Your task to perform on an android device: Delete the reminder Family Function in the reminder app
Image 1: 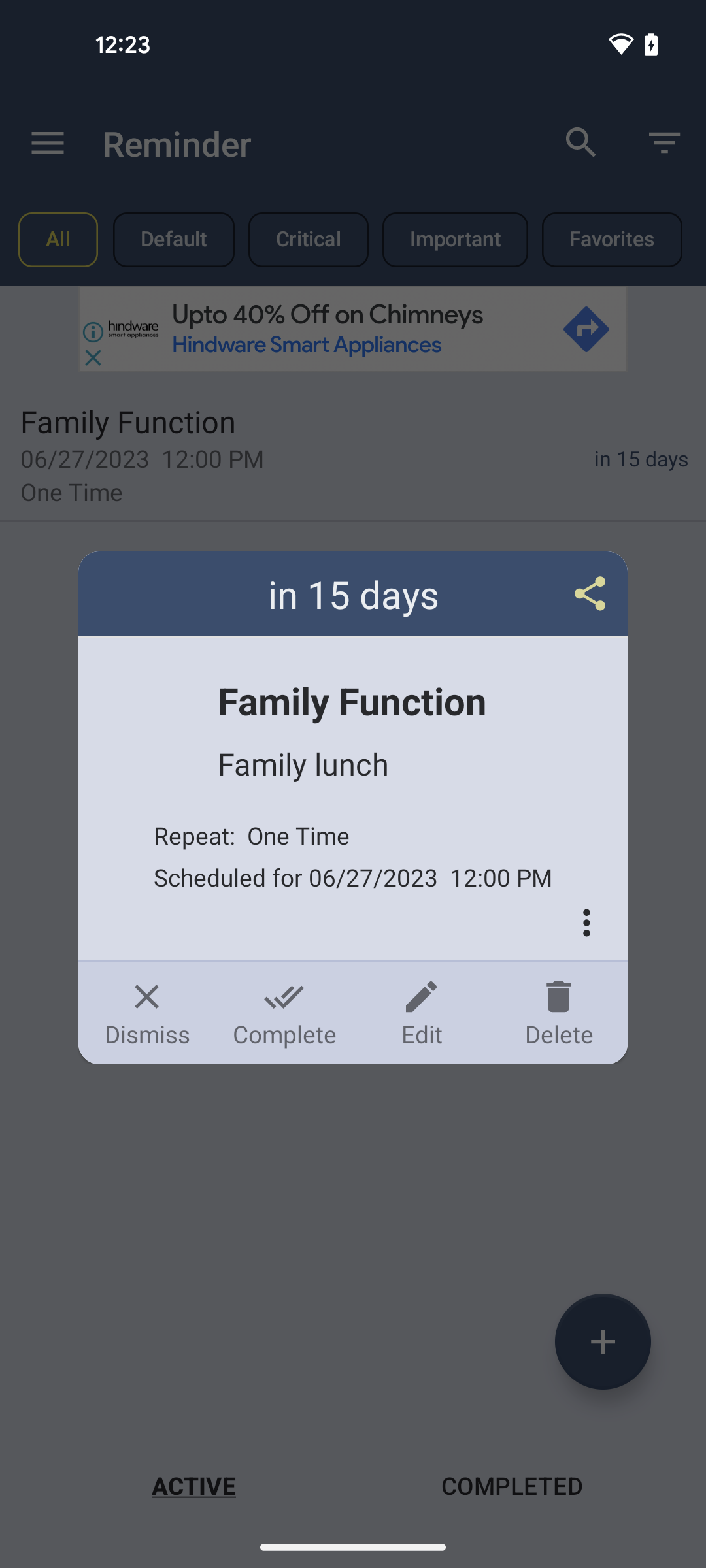
click on delete icon to delete the reminder
Step 1: click (558, 1013)
Image 2: 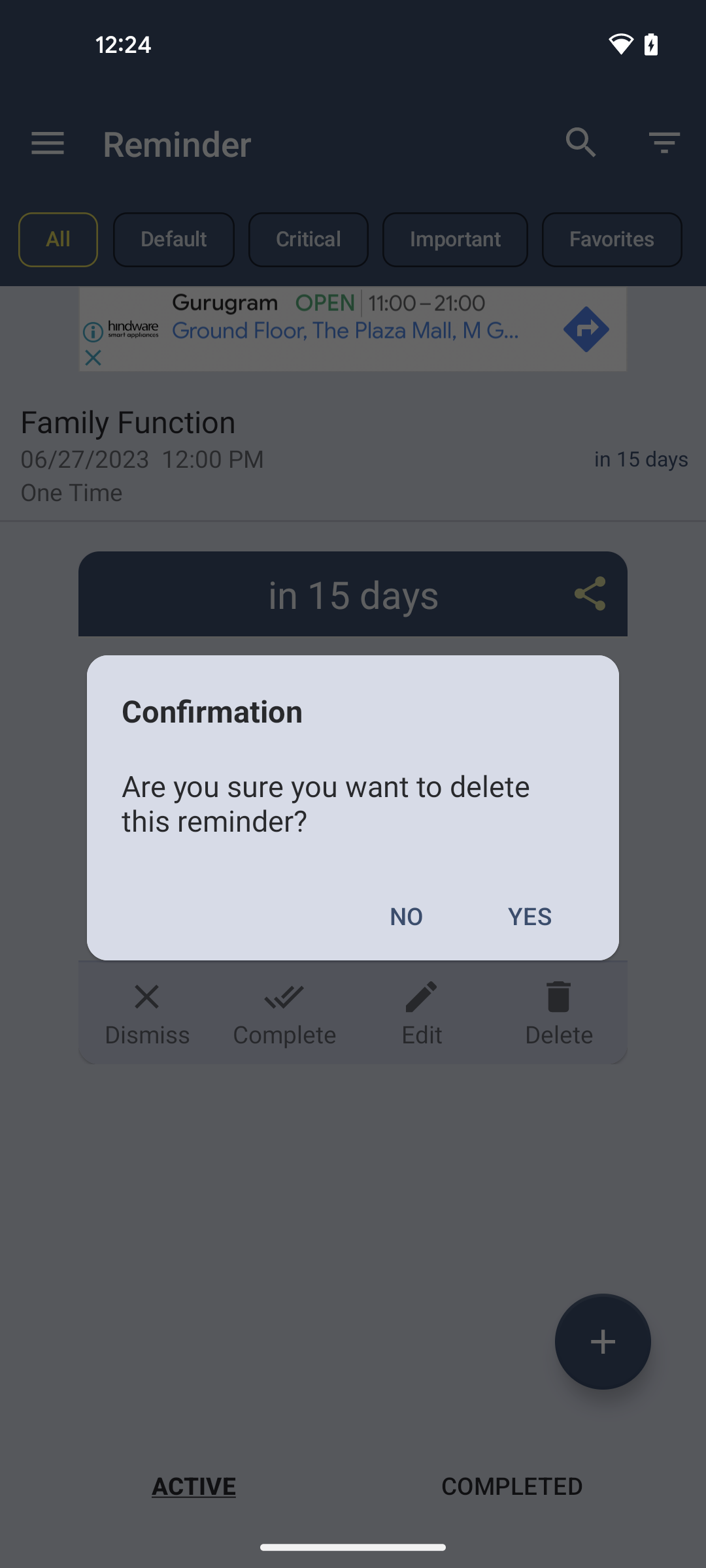
click on YES to confirm delete
Step 2: click (529, 915)